Your task to perform on an android device: I like to view the complete product details of the Nike Mercurial Superfly 9 Elite By You.
Image 0: 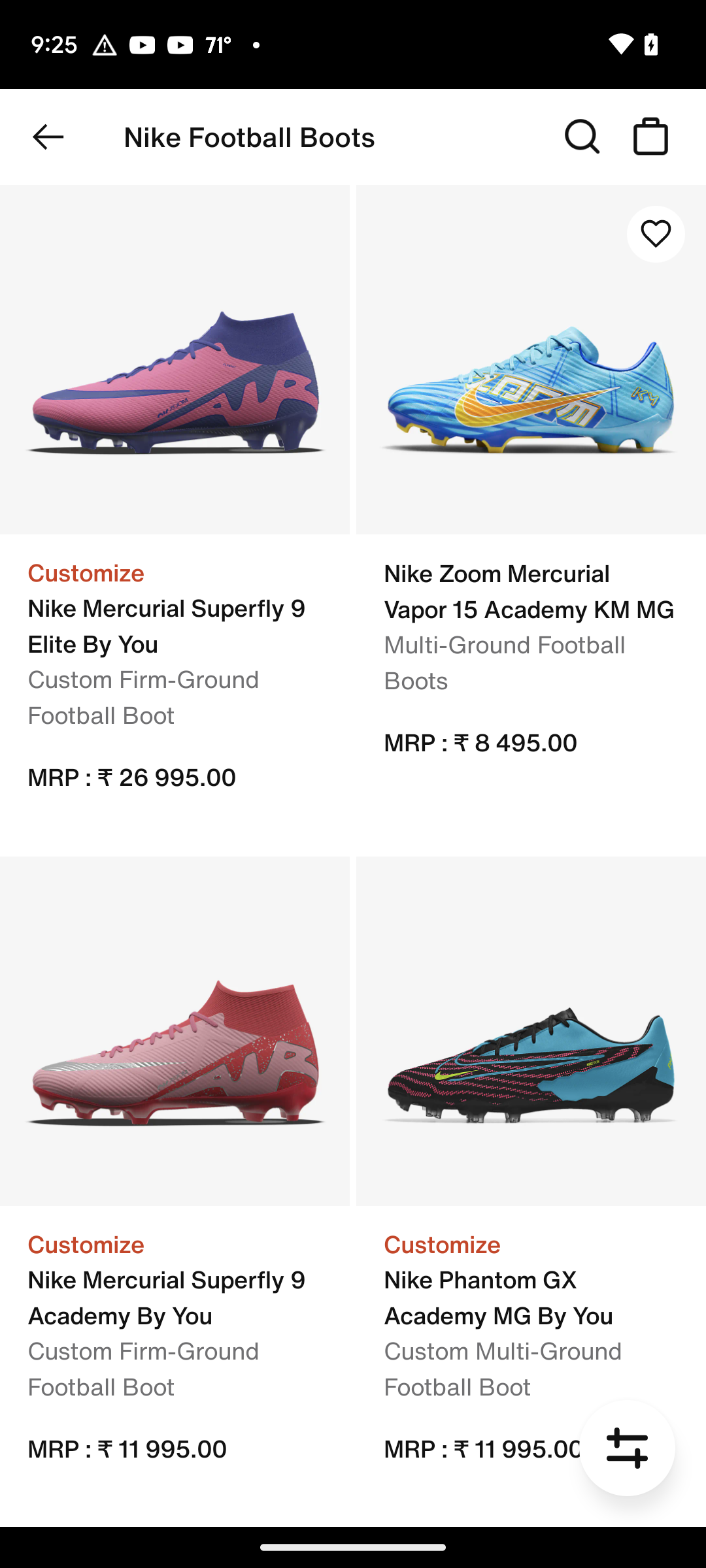
Click on the first search result
Step 0: click (174, 359)
Image 1: 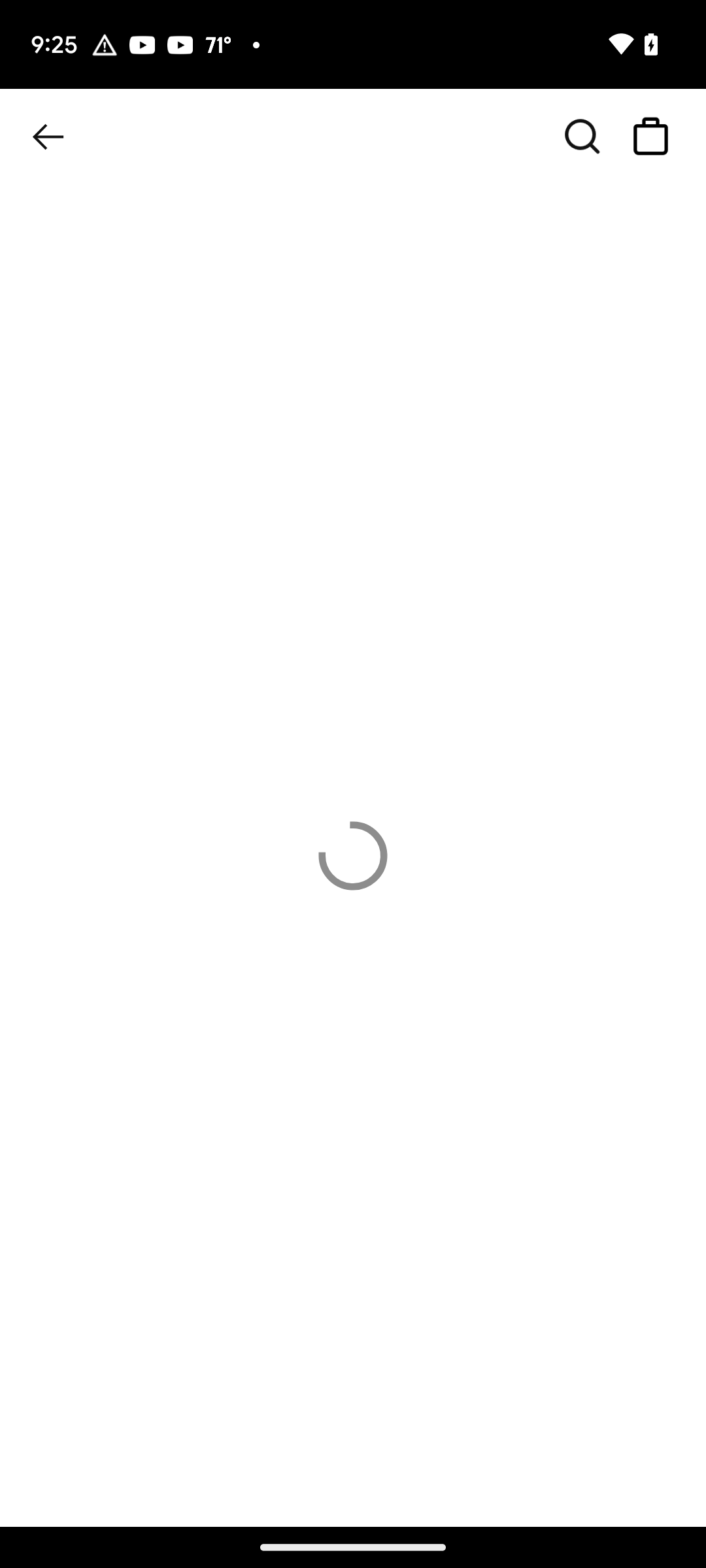
Click on the first search result
Step 1: wait
Image 2: 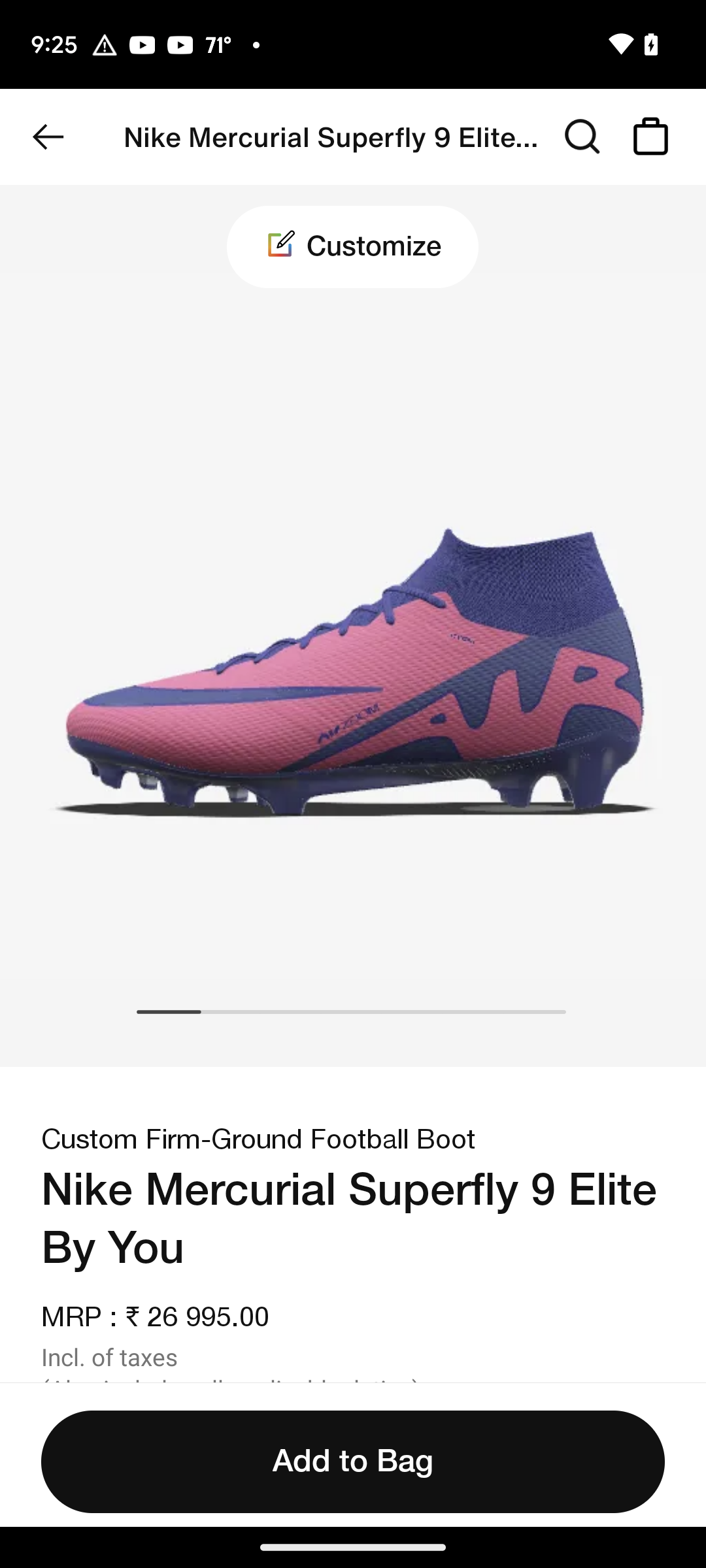
Swipe up to view the product details
Step 2: scroll down